Your task to perform on an android device: Open the Any.do app and move the French Classes task to the work list.
Image 1: 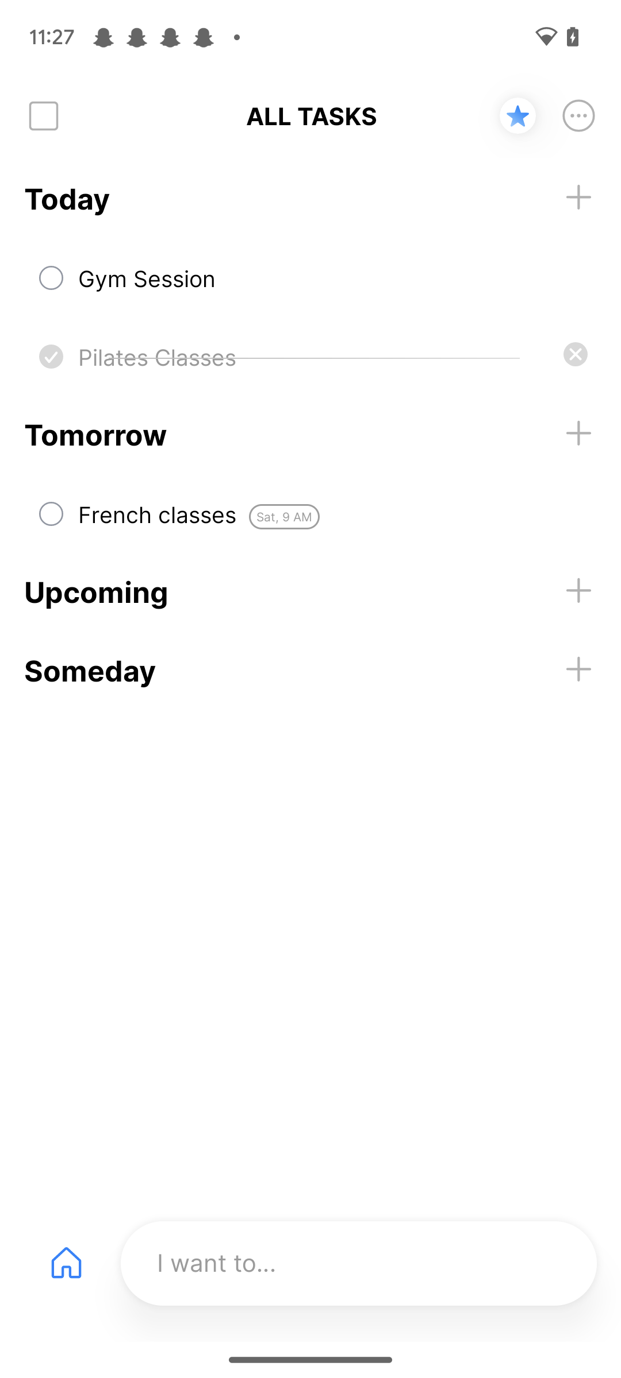
Open the French Classes task
Step 1: click (284, 517)
Image 2: 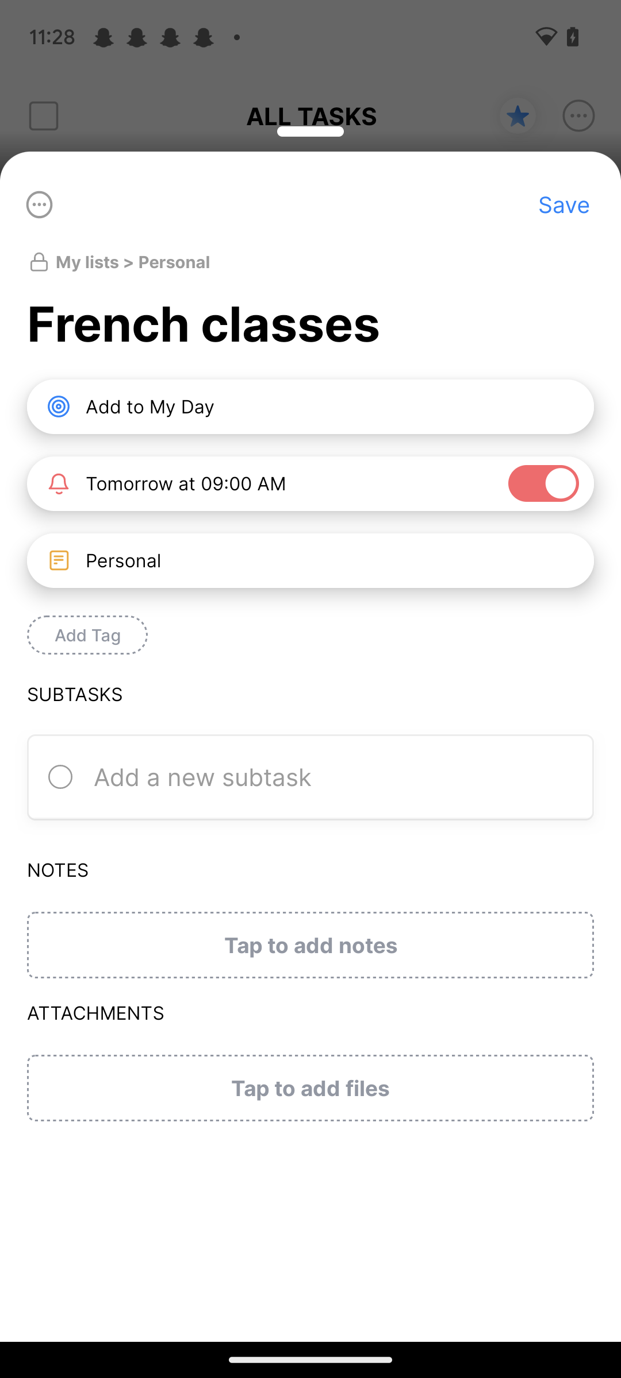
Click on the personal option
Step 2: click (339, 560)
Image 3: 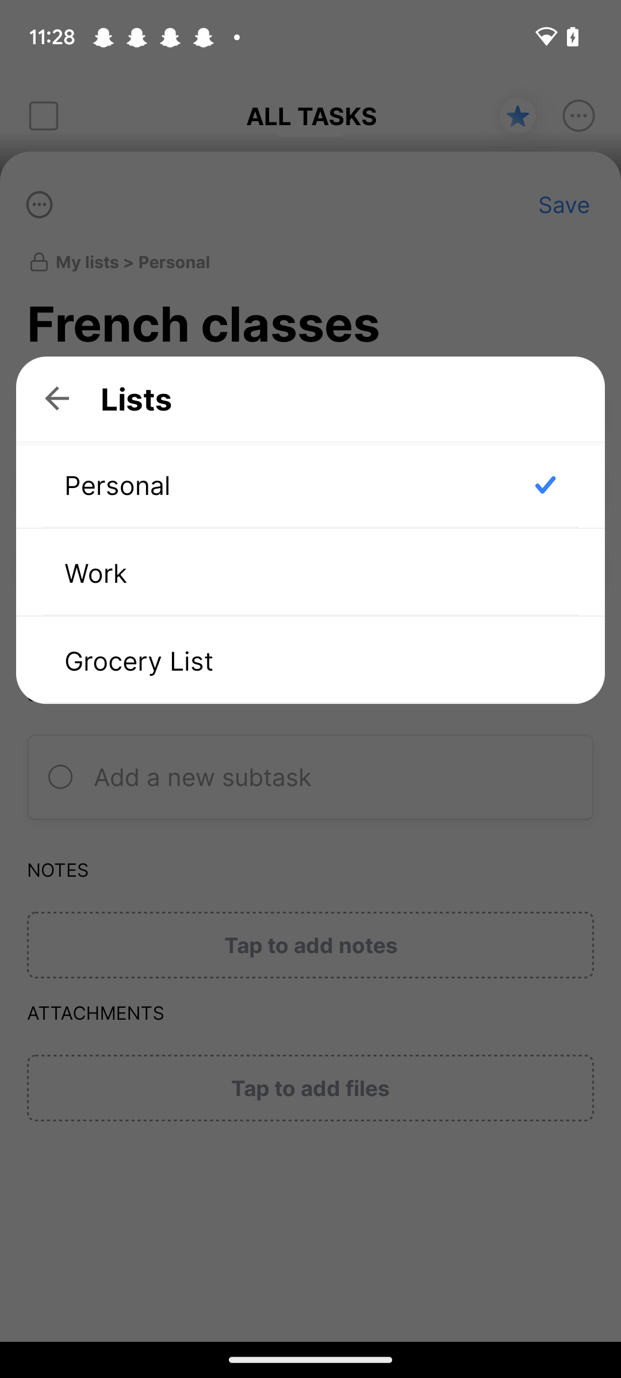
Click on the work option
Step 3: click (316, 572)
Image 4: 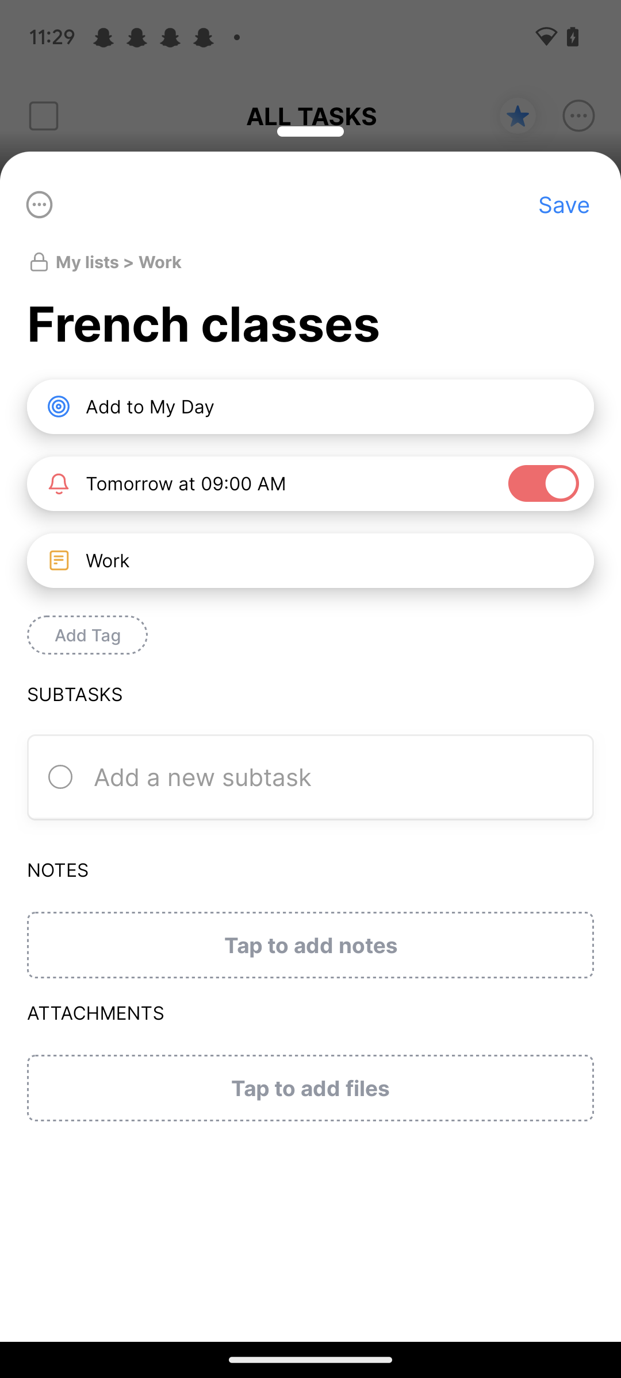
Click on the save button
Step 4: click (564, 204)